Your task to perform on an android device: In the money tracker app, add a source of income as salary.
Image 0: 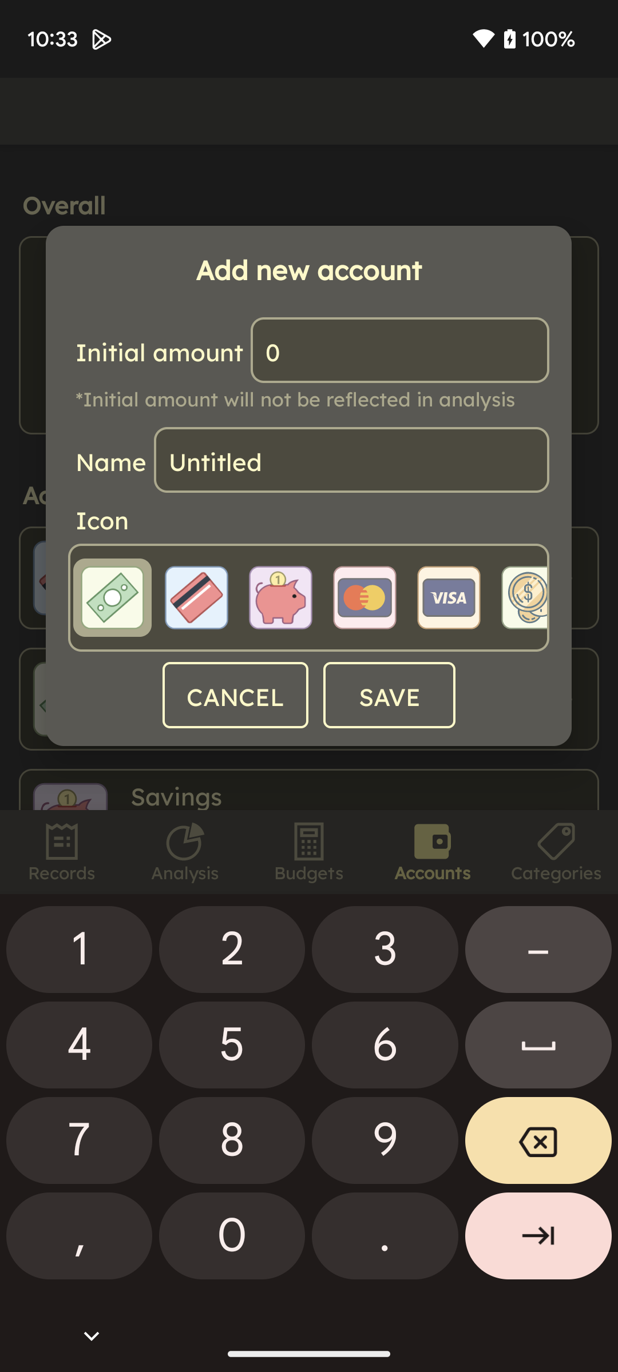
Open the Money Tracker app.
Step 0: open app "MoneyTracker"
Image 1: 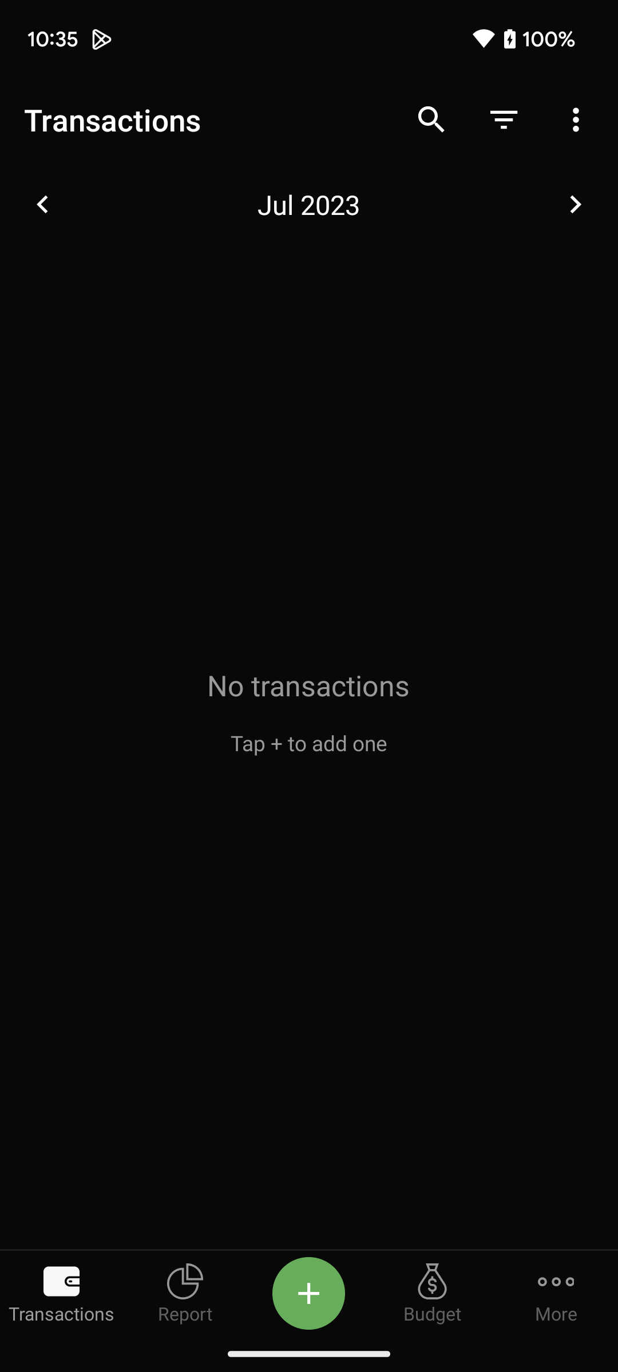
Click on the add icon at the bottom of the screen.
Step 1: click (312, 1282)
Image 2: 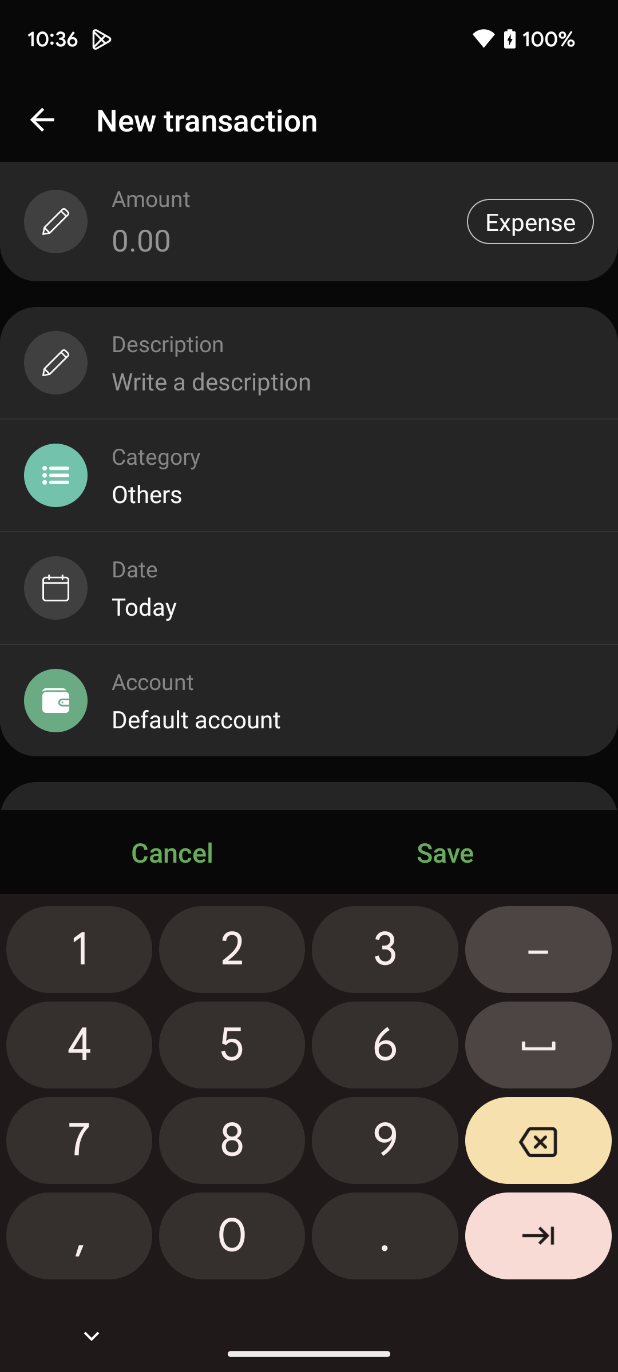
Click on the expense option at the top right corner of the screen.
Step 2: click (530, 221)
Image 3: 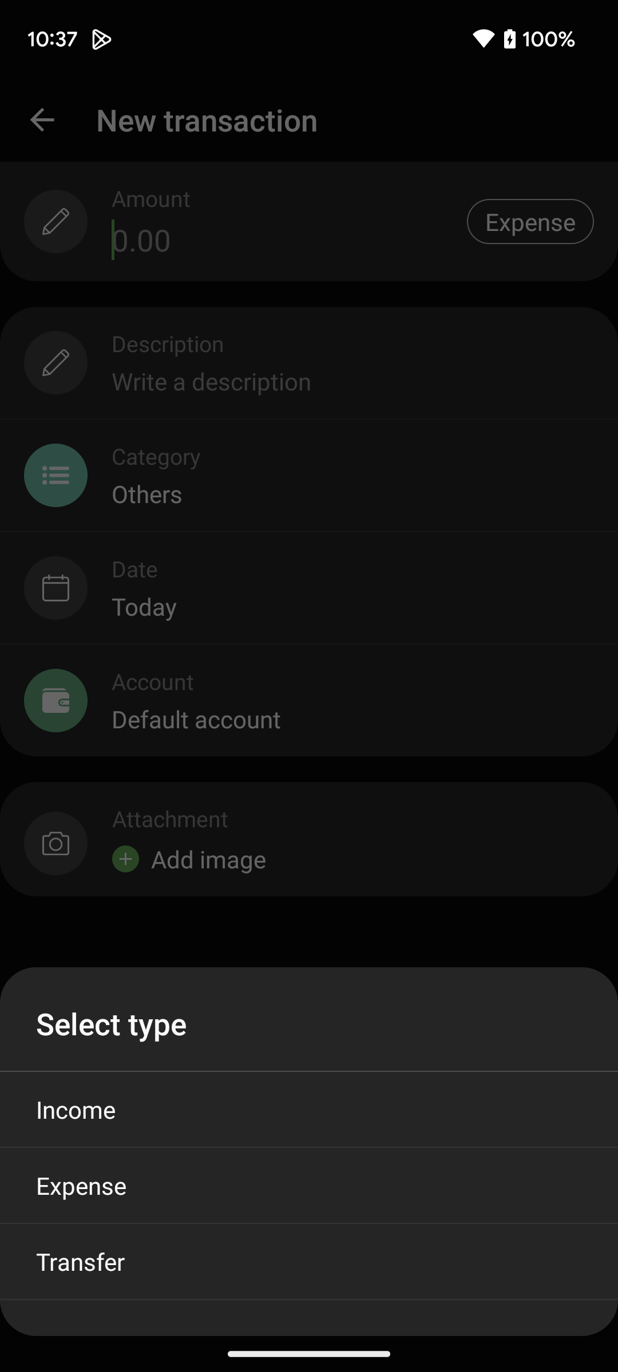
Click on the Income option at the bottom of the screen.
Step 3: click (76, 1109)
Image 4: 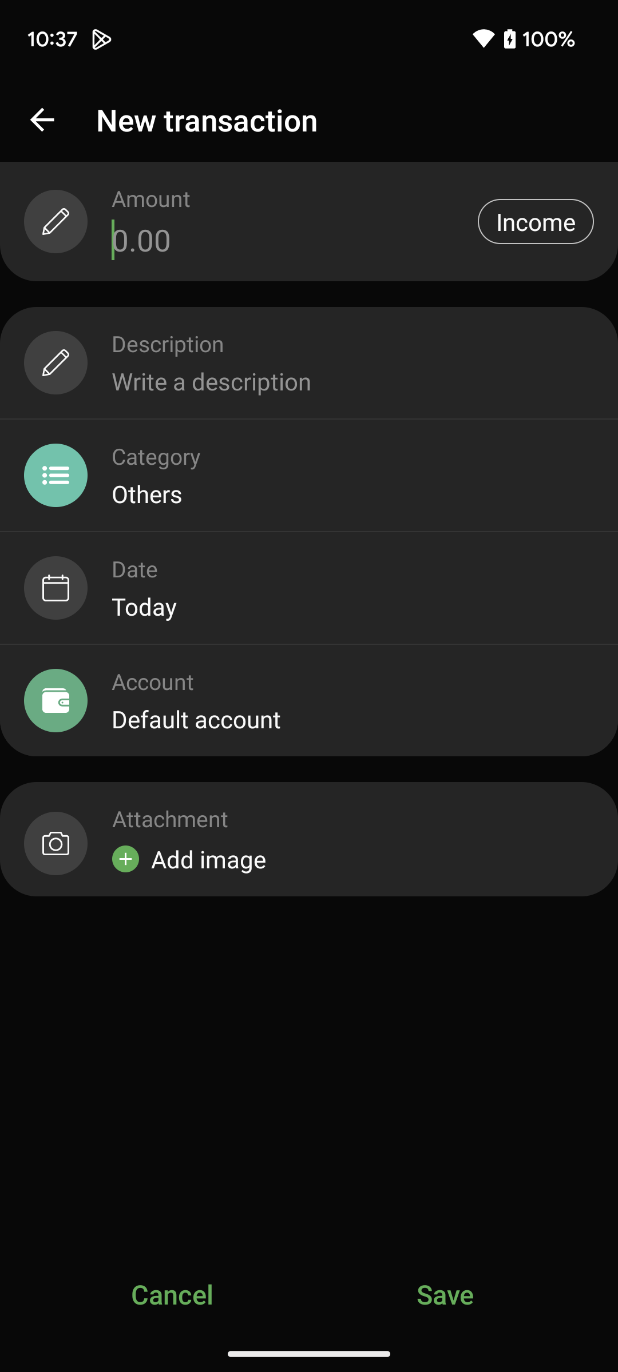
Click on the amount section.
Step 4: click (282, 240)
Image 5: 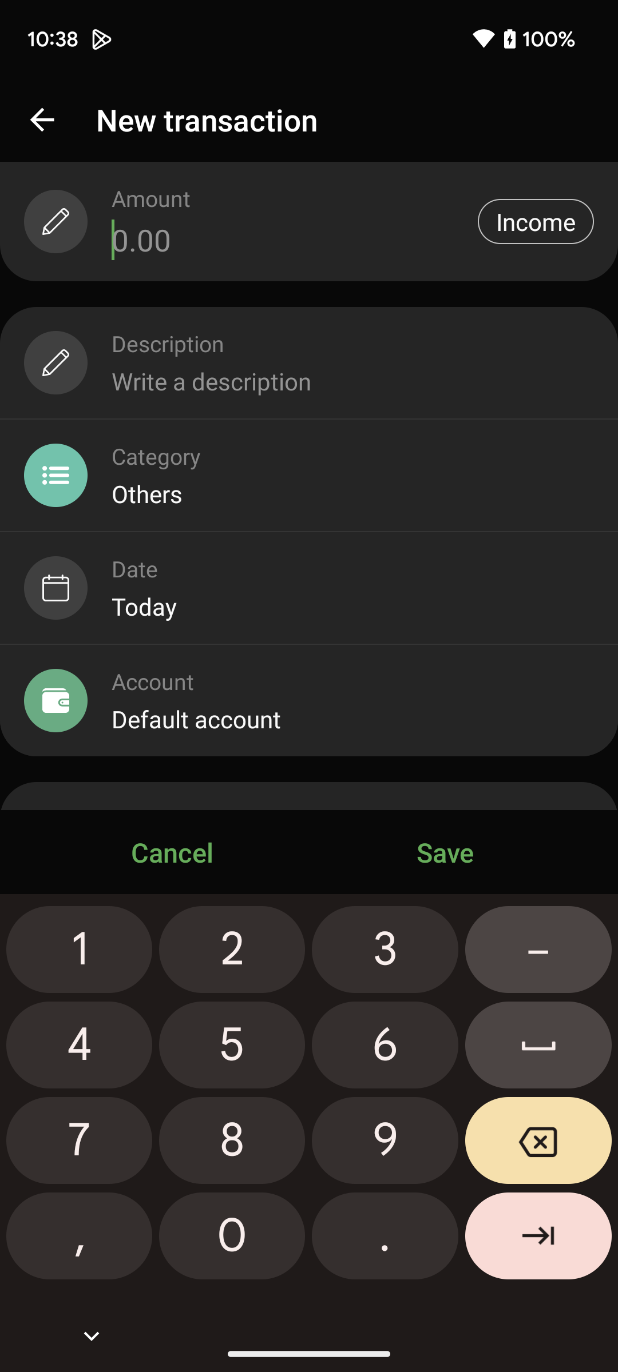
Enter the amount of rupees 30,000 in the amount section.
Step 5: click (382, 956)
Image 6: 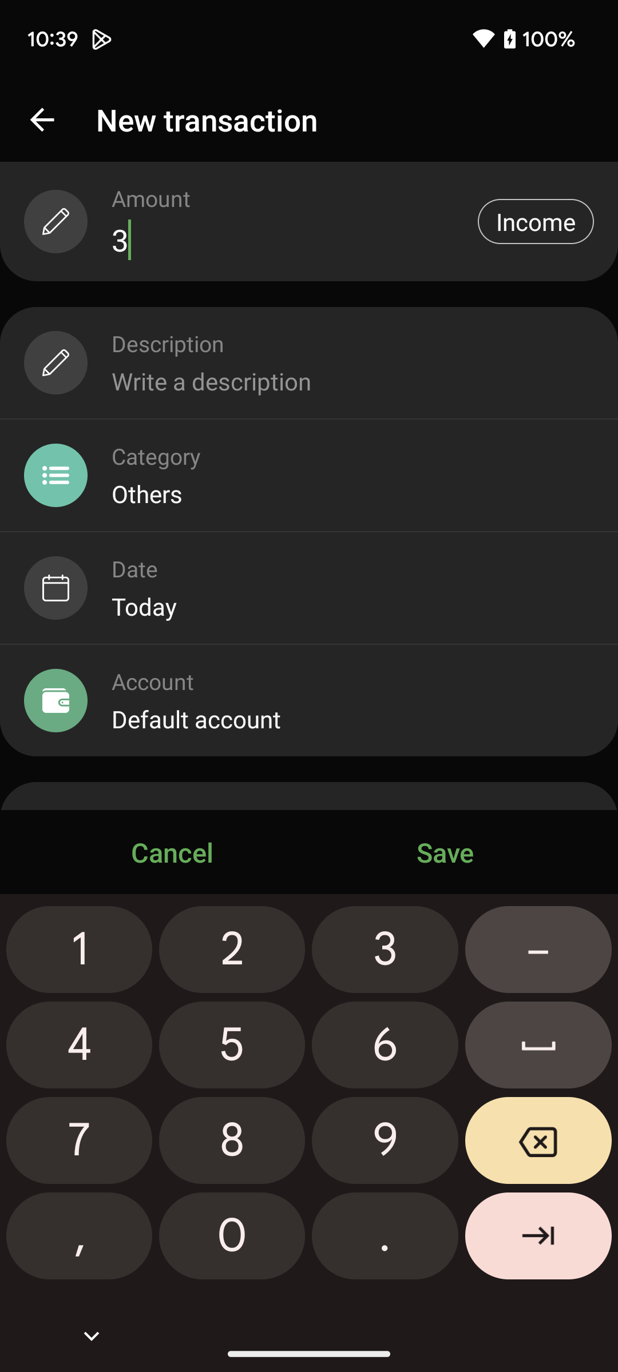
Enter the amount of rupees 30,000 in the amount section.
Step 6: click (247, 1237)
Image 7: 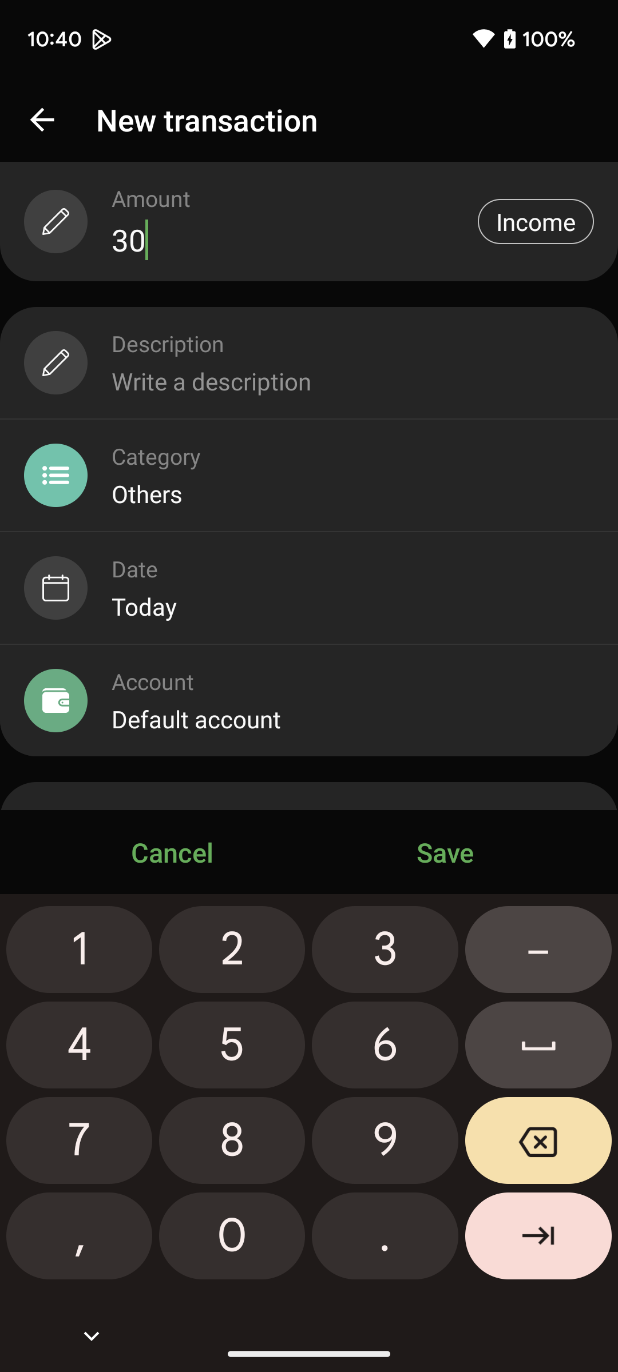
Enter the amount of rupees 30,000 in the amount section.
Step 7: click (232, 1250)
Image 8: 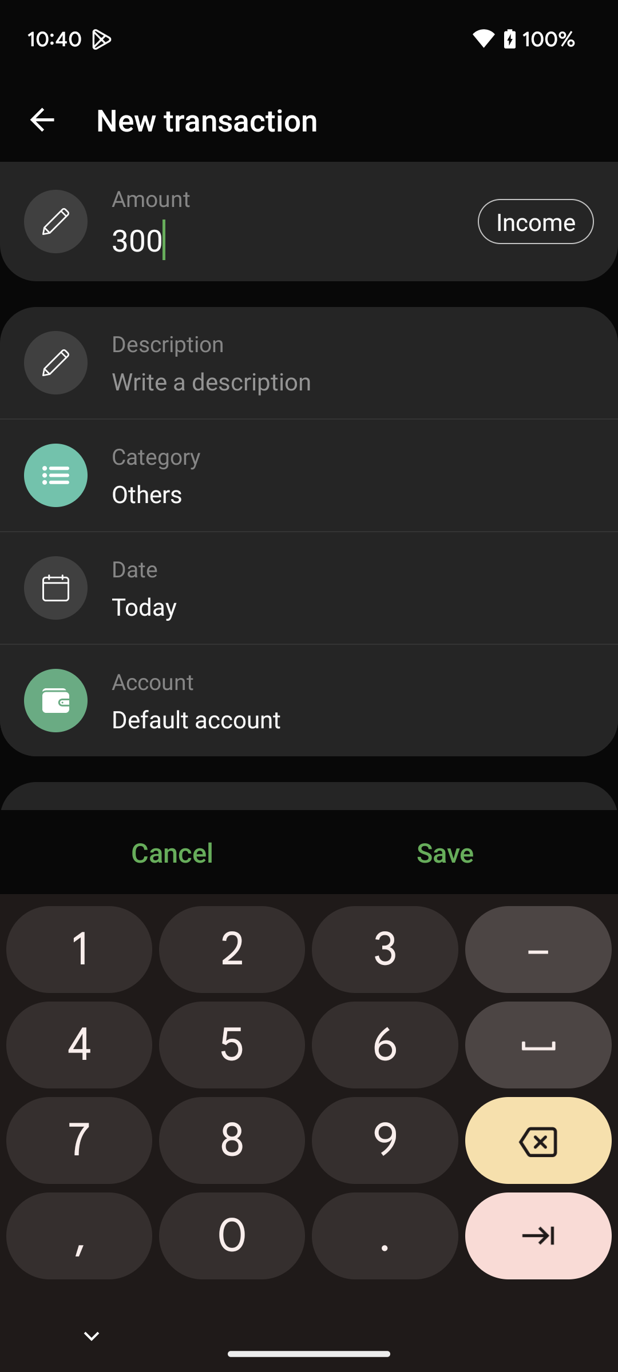
Enter the amount of rupees 30,000 in the amount section.
Step 8: click (183, 1222)
Image 9: 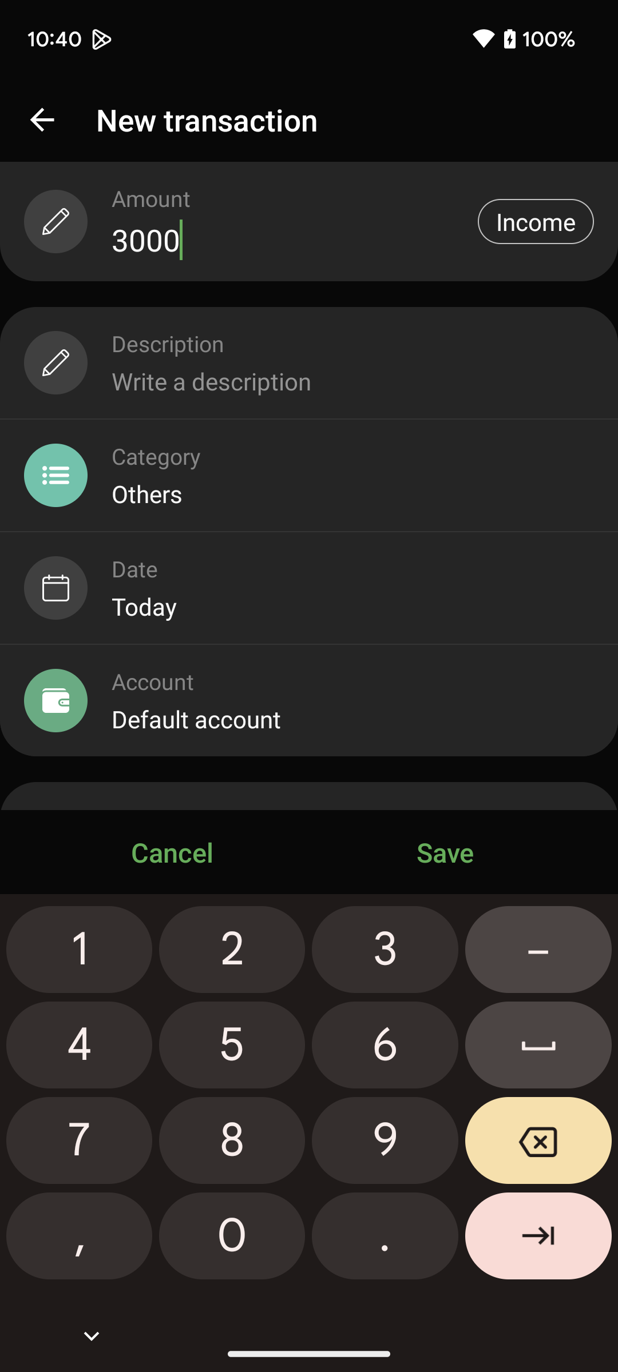
Enter the amount of rupees 30,000 in the amount section.
Step 9: click (249, 1243)
Image 10: 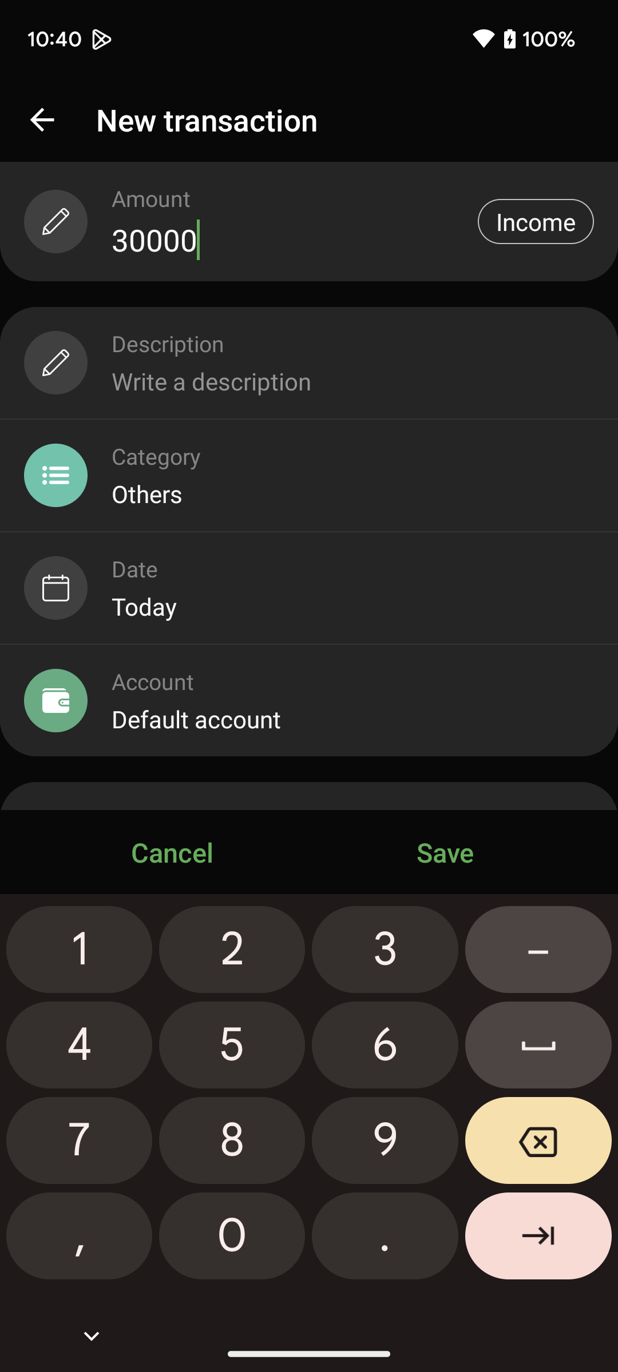
Click on the category option on the left side of the screen.
Step 10: click (50, 487)
Image 11: 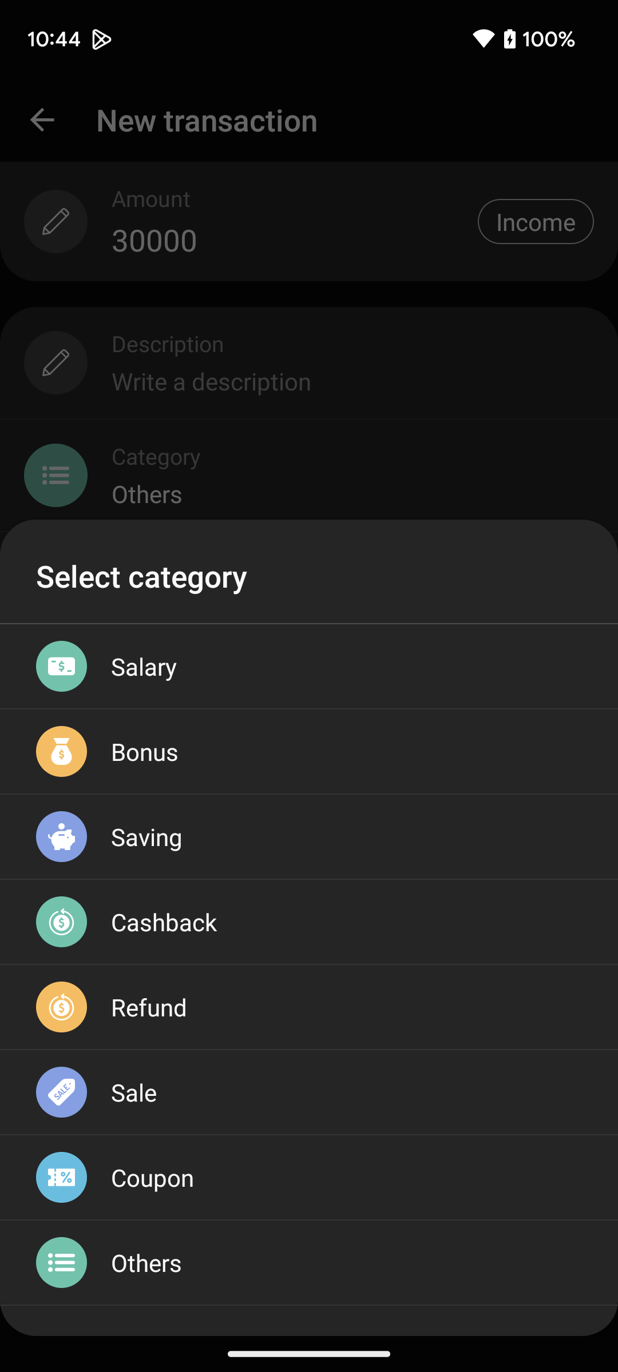
Click on the salary option in the pop up list.
Step 11: click (53, 680)
Image 12: 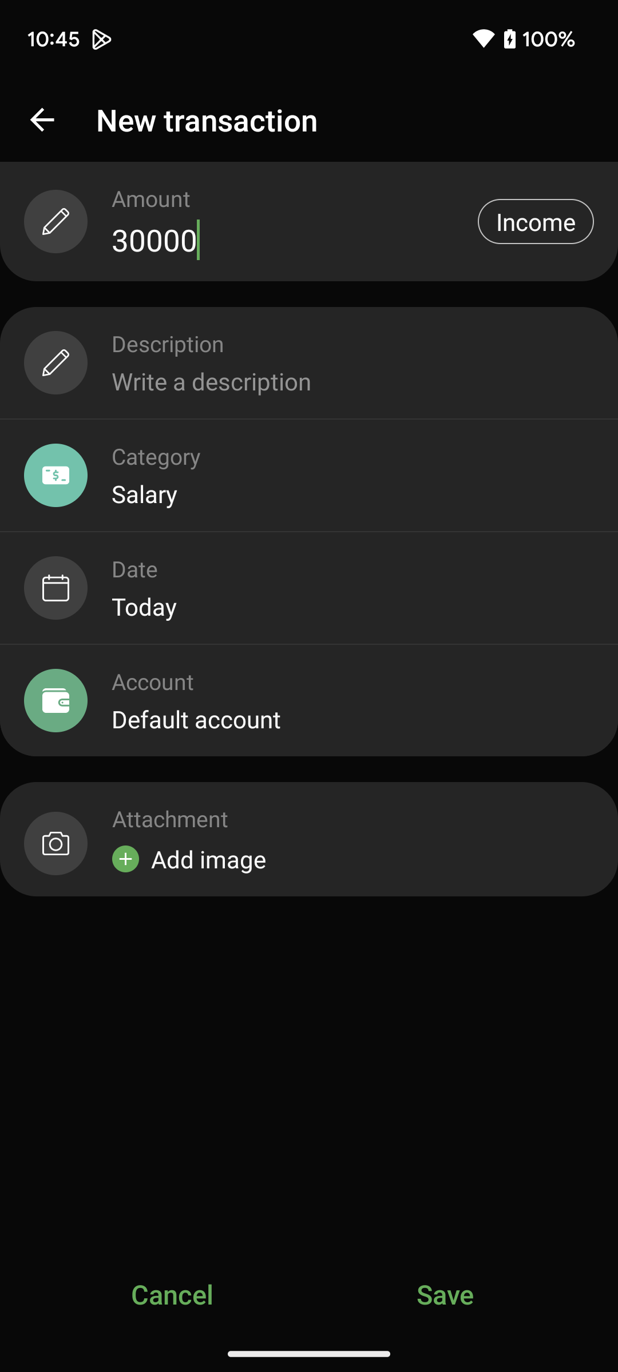
Click on the save option at the bottom right corner of the screen.
Step 12: click (445, 1294)